Your task to perform on an android device: Open the Whisk App, Go to the Search Icon, Search for the Pasta Recipe, View the Recipe for PASTA DEL PECOTE. 
Image 0: 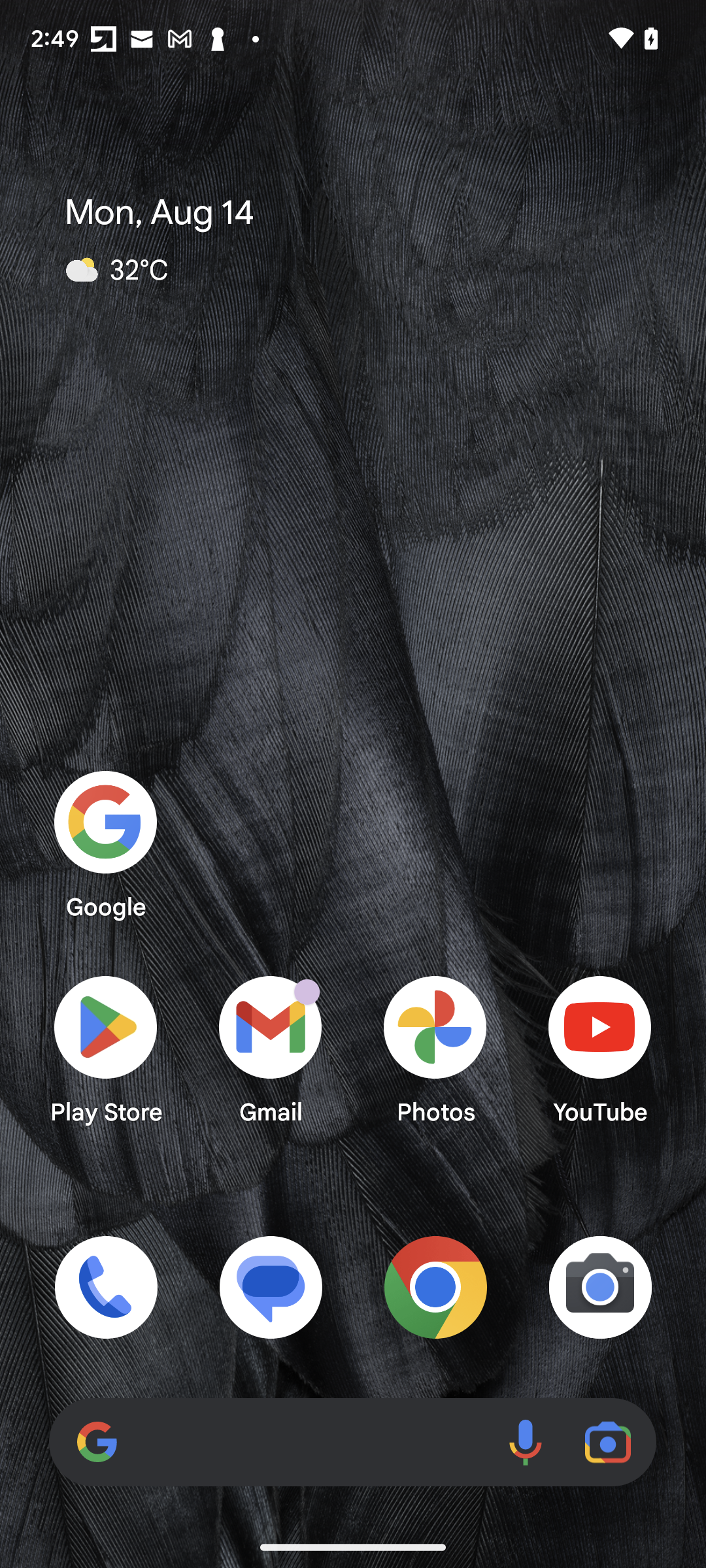
Open the Whisk App
Step 0: open app "Whisk"
Image 1: 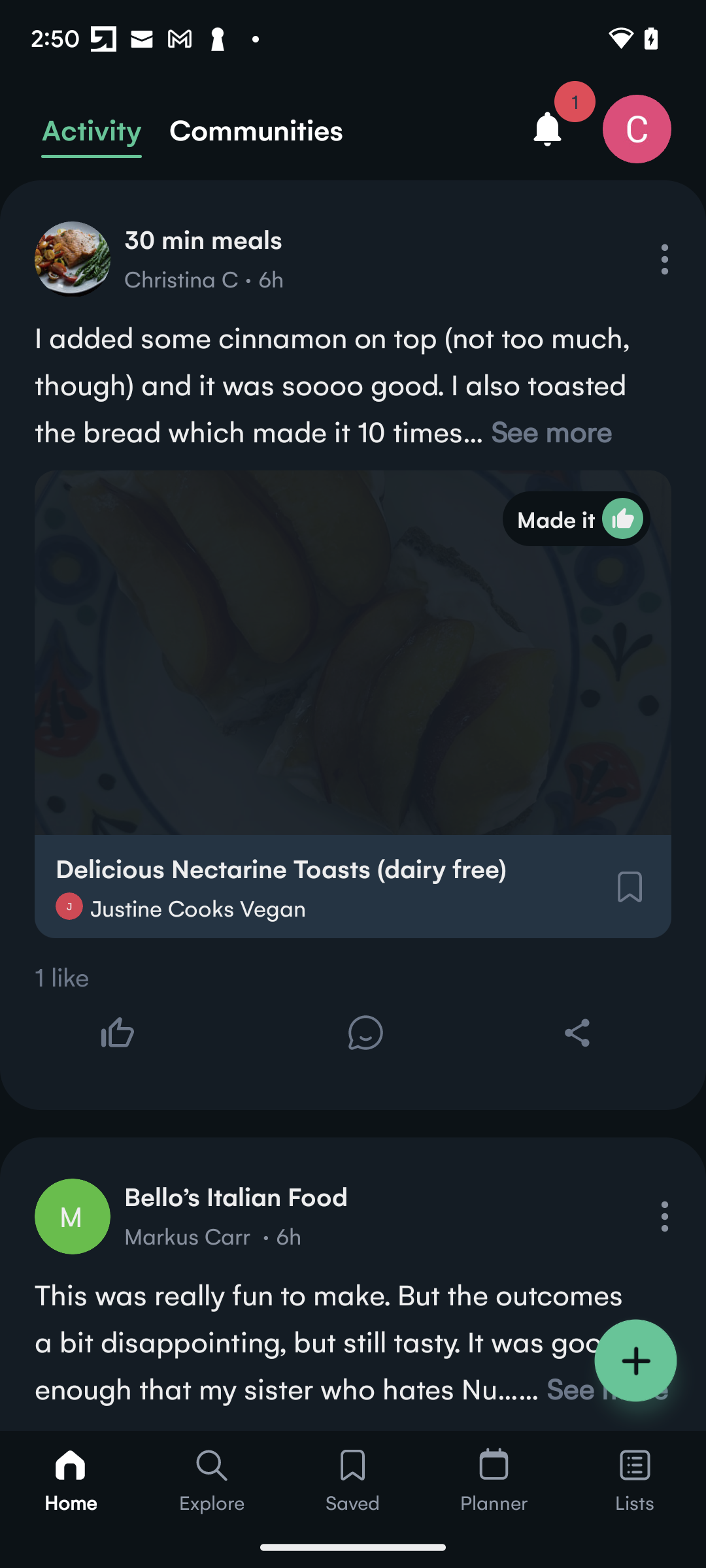
Click on the Search Icon 
Step 1: click (212, 1478)
Image 2: 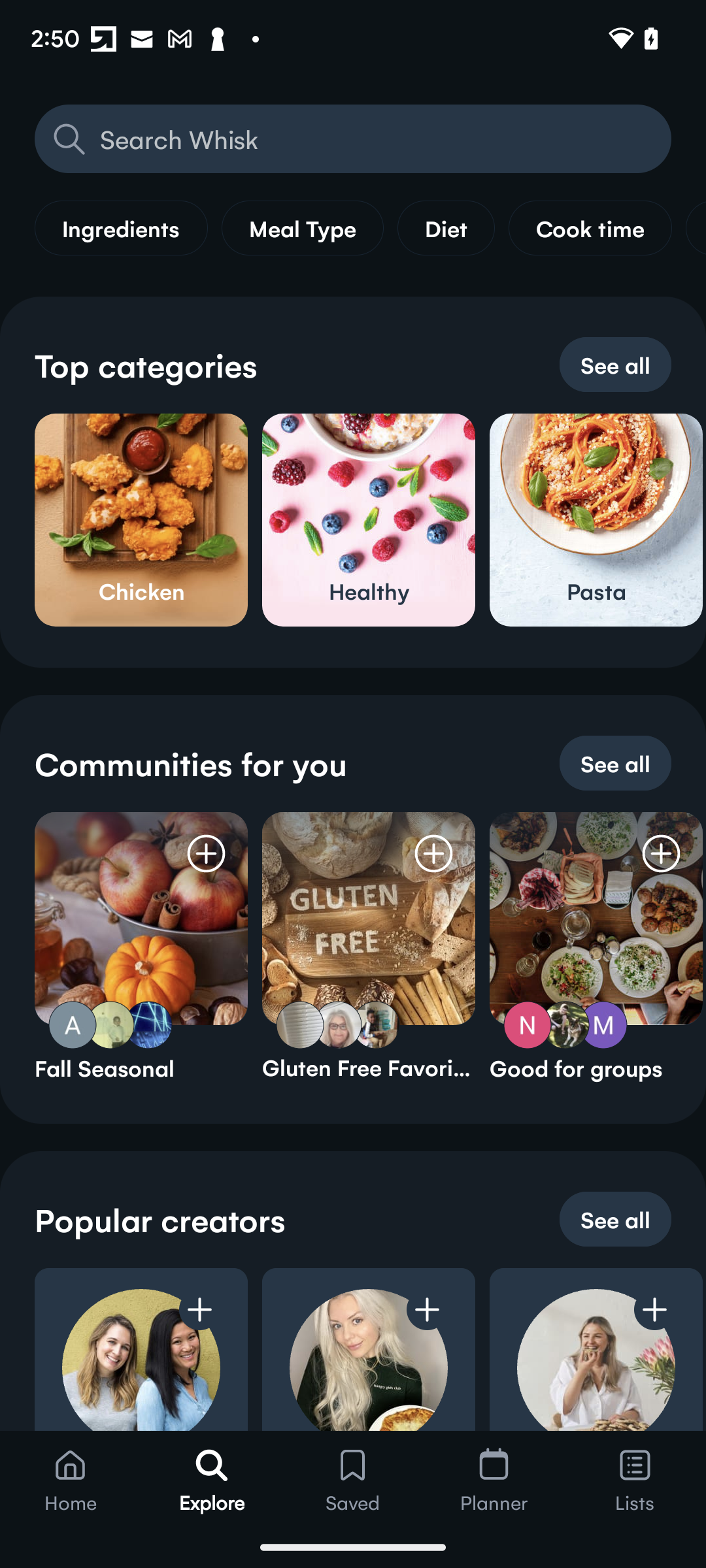
Click on the Search Bar 
Step 2: click (353, 139)
Image 3: 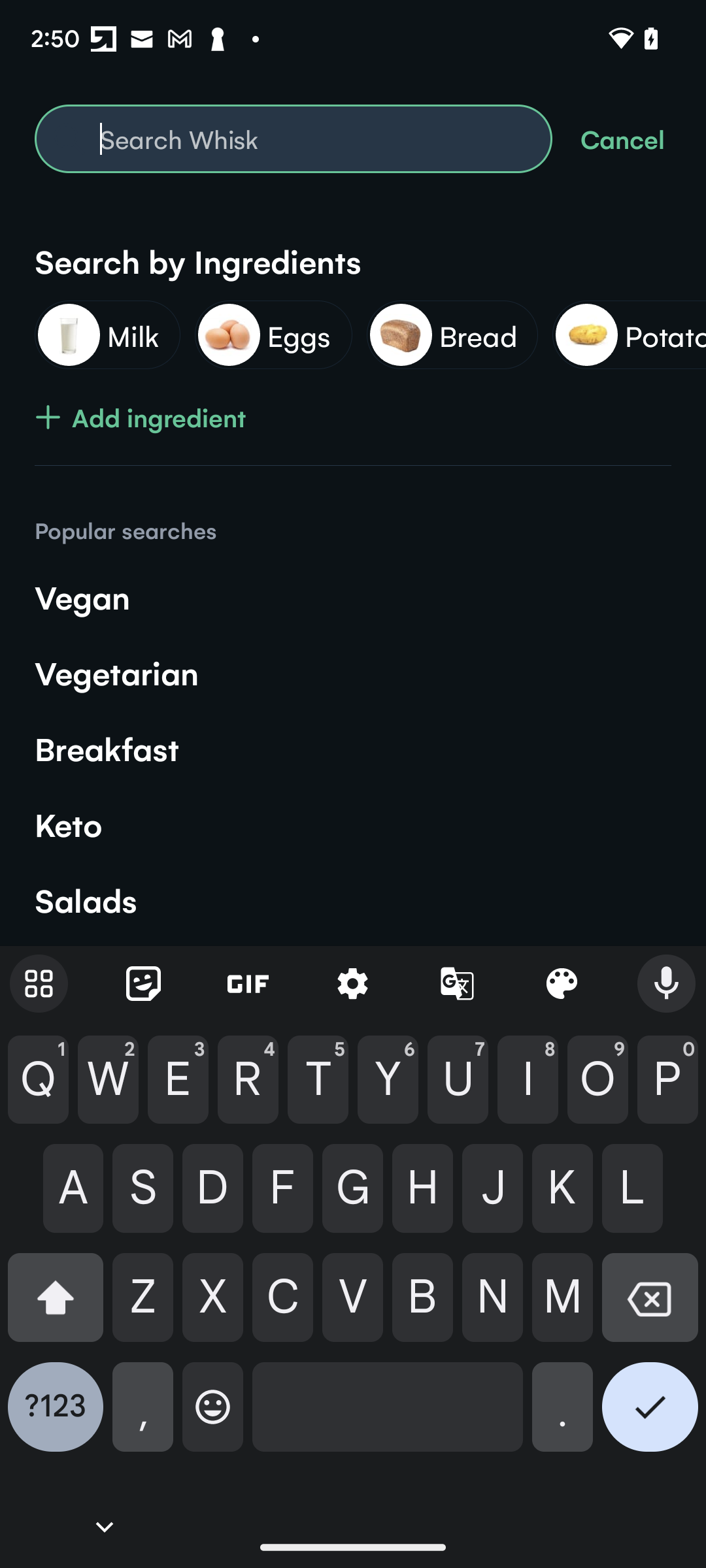
Search for the Pasta 
Step 3: type "Pasta "
Image 4: 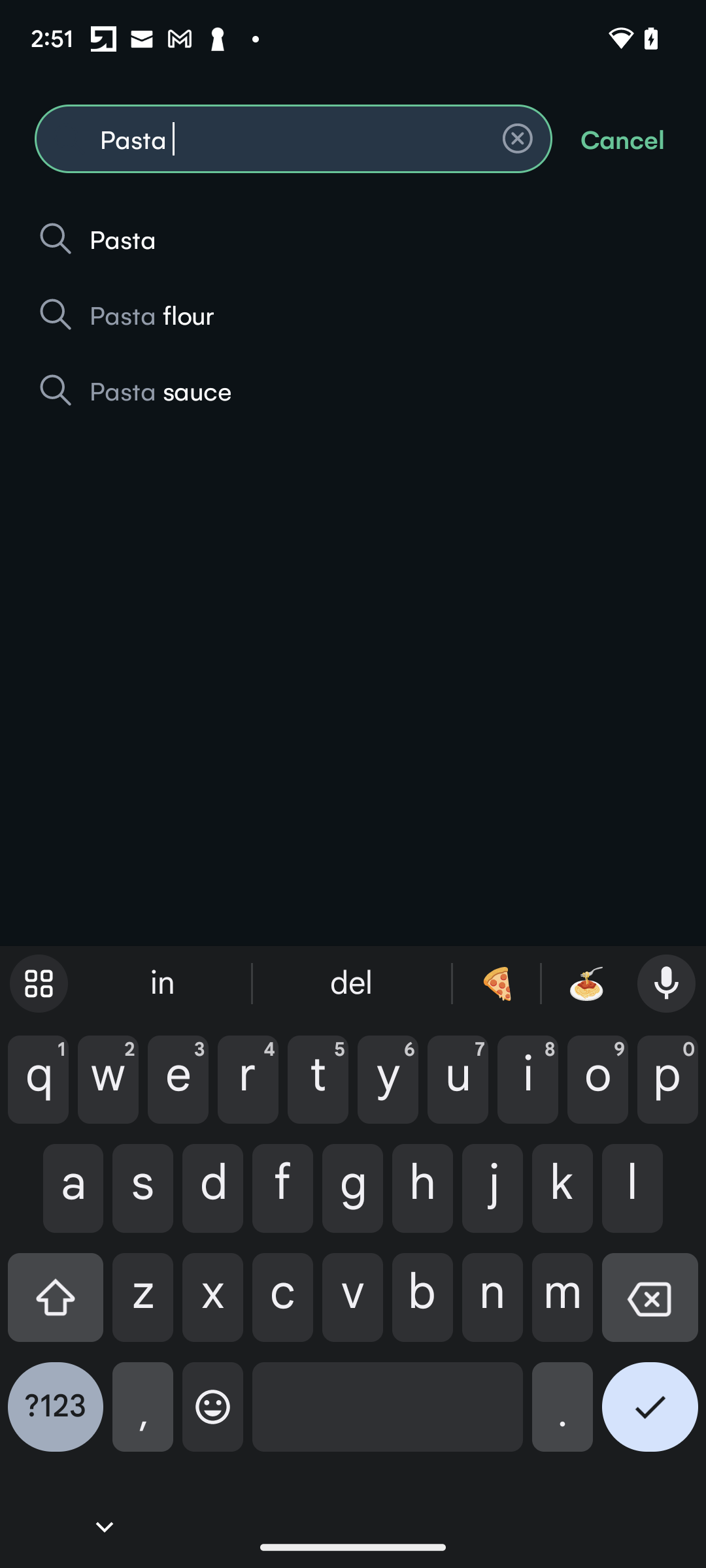
Click on the Check-mark Icon 
Step 4: click (650, 1417)
Image 6: 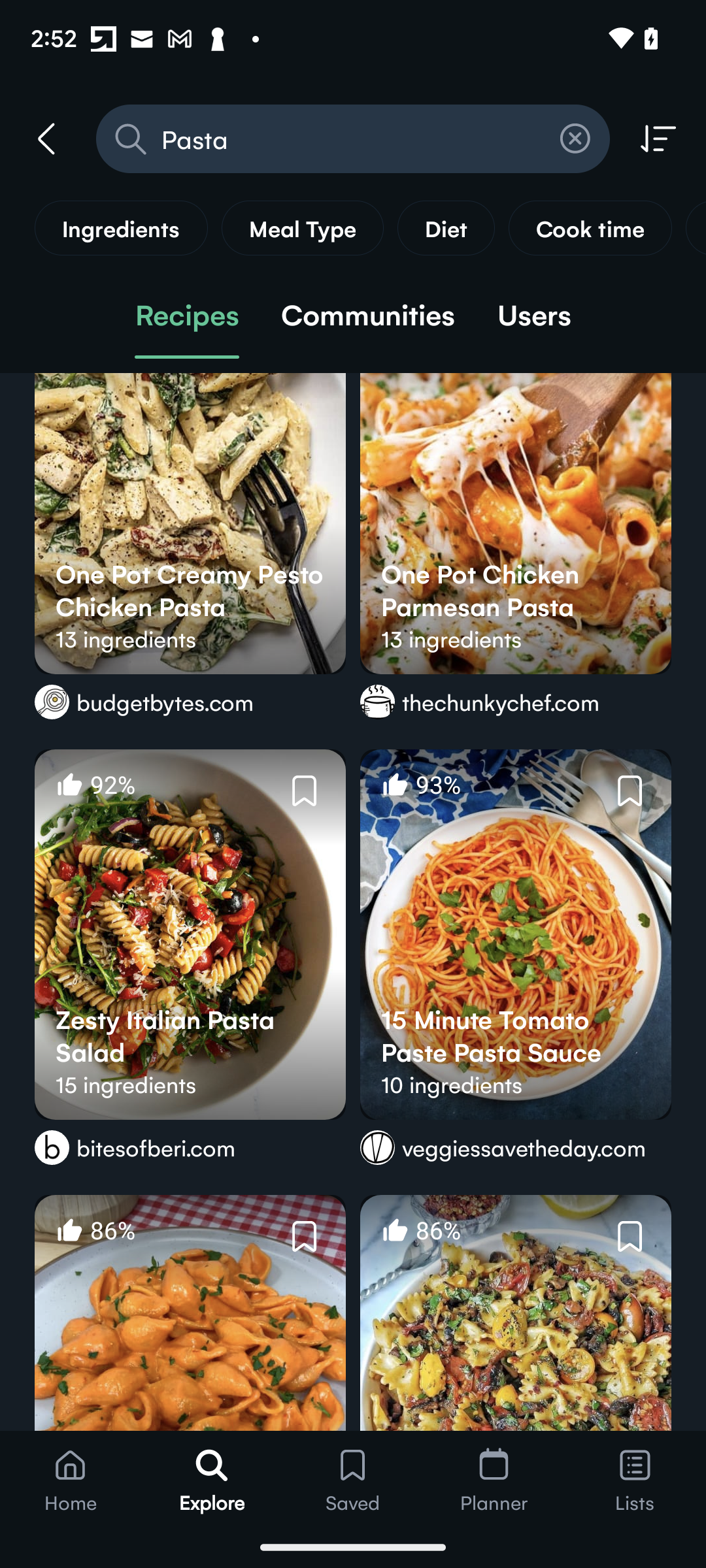
Swipe up to see the  PASTA DEL PECOTE
Step 6: scroll down
Image 7: 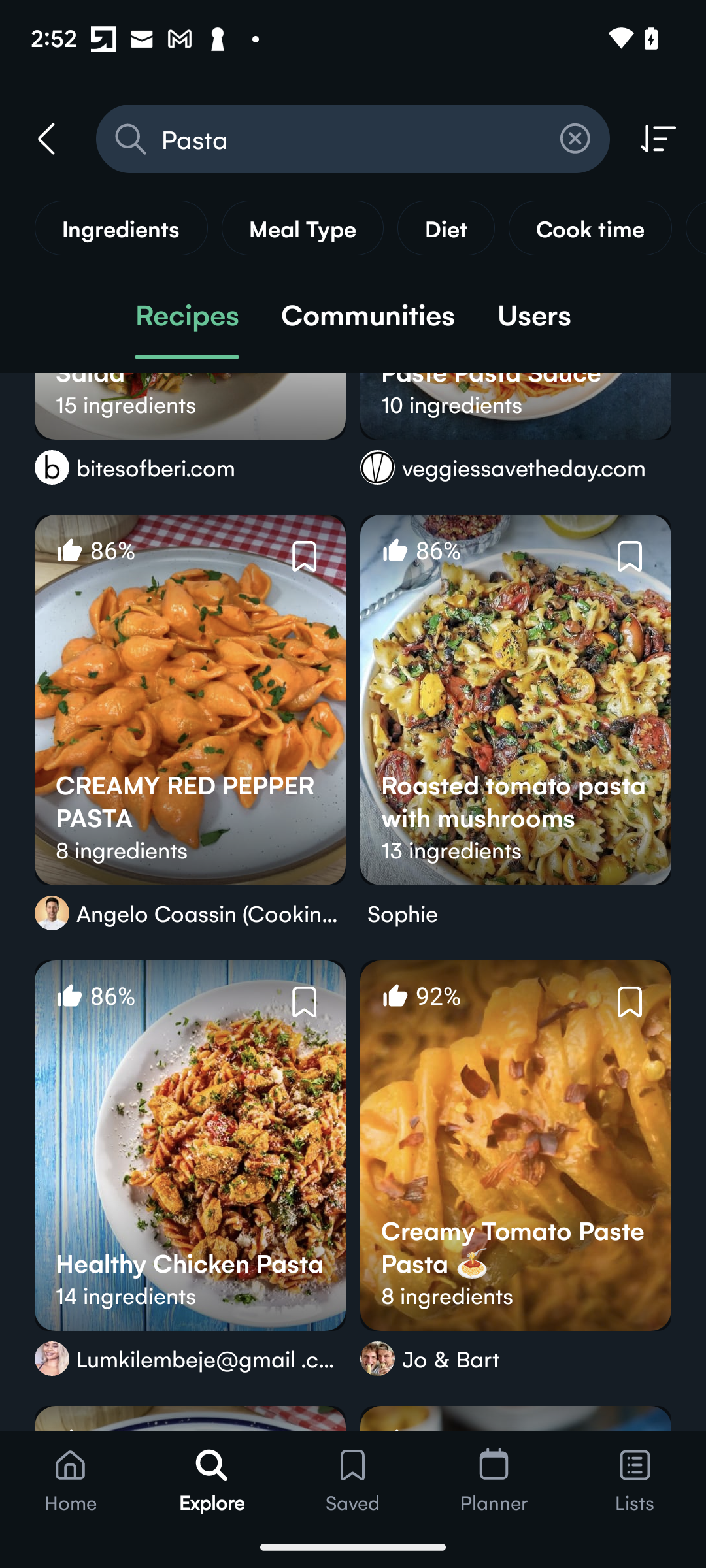
Swipe up to see the  PASTA DEL PECOTE
Step 7: scroll down
Image 8: 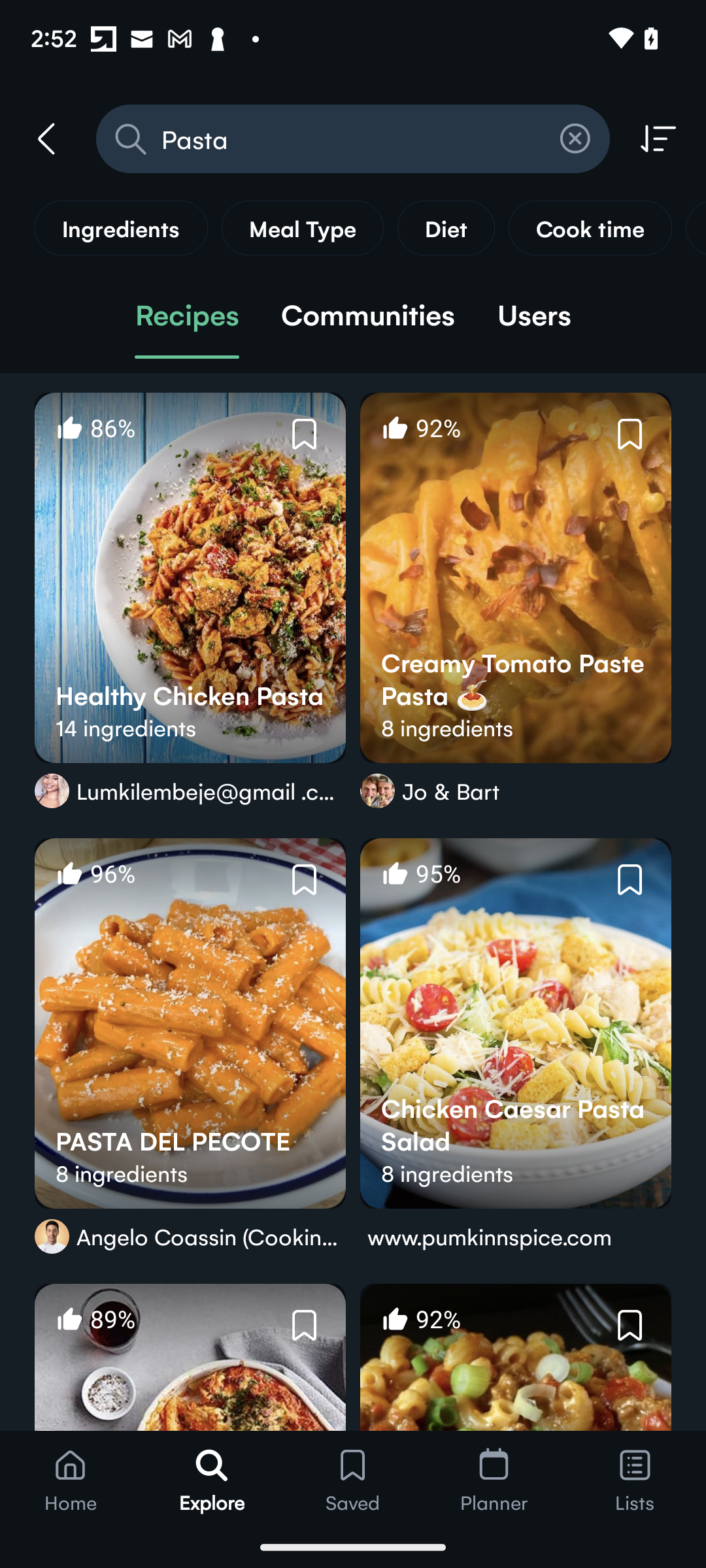
Click on the  PASTA DEL PECOTE Recipe 
Step 8: click (197, 1047)
Image 9: 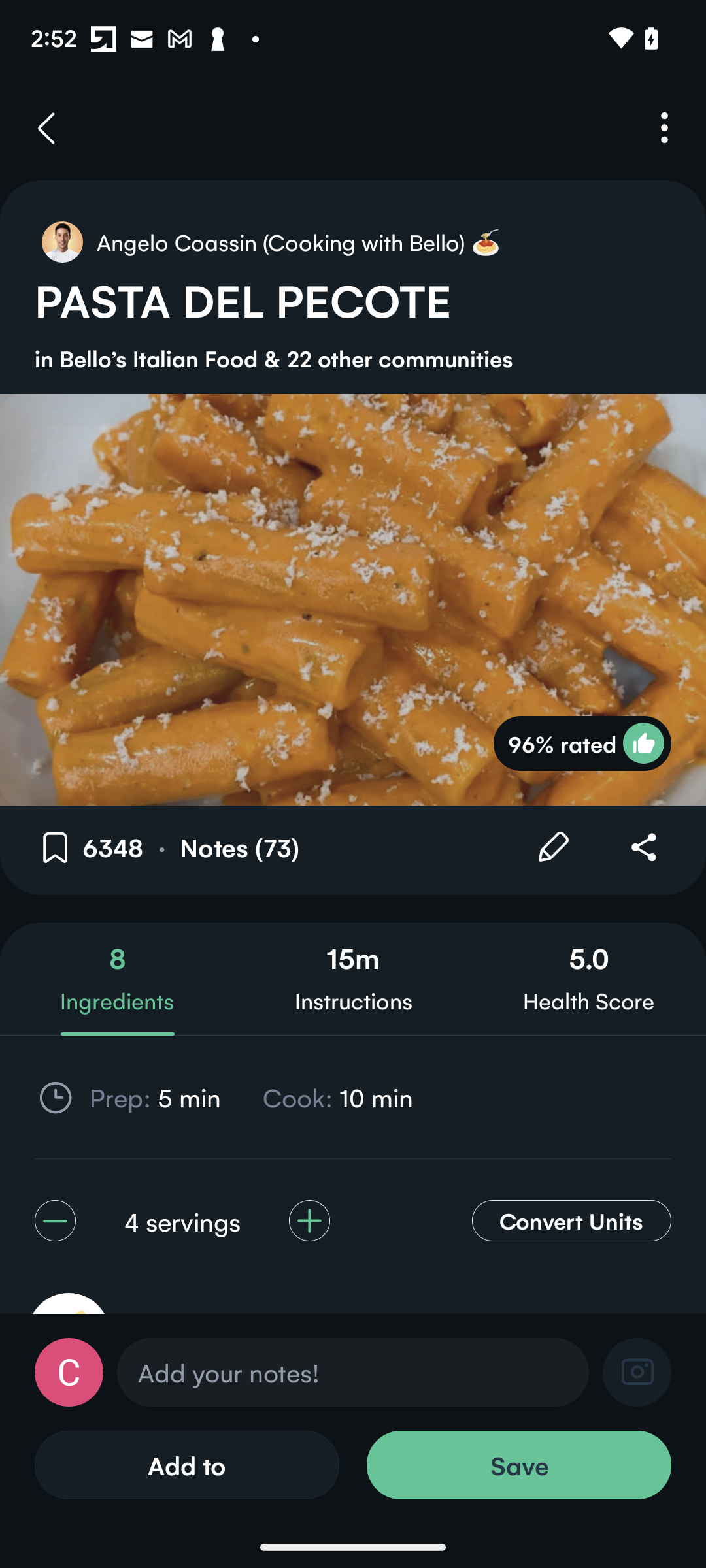
Swipe up to see the details of the Recipes 
Step 9: scroll down
Image 10: 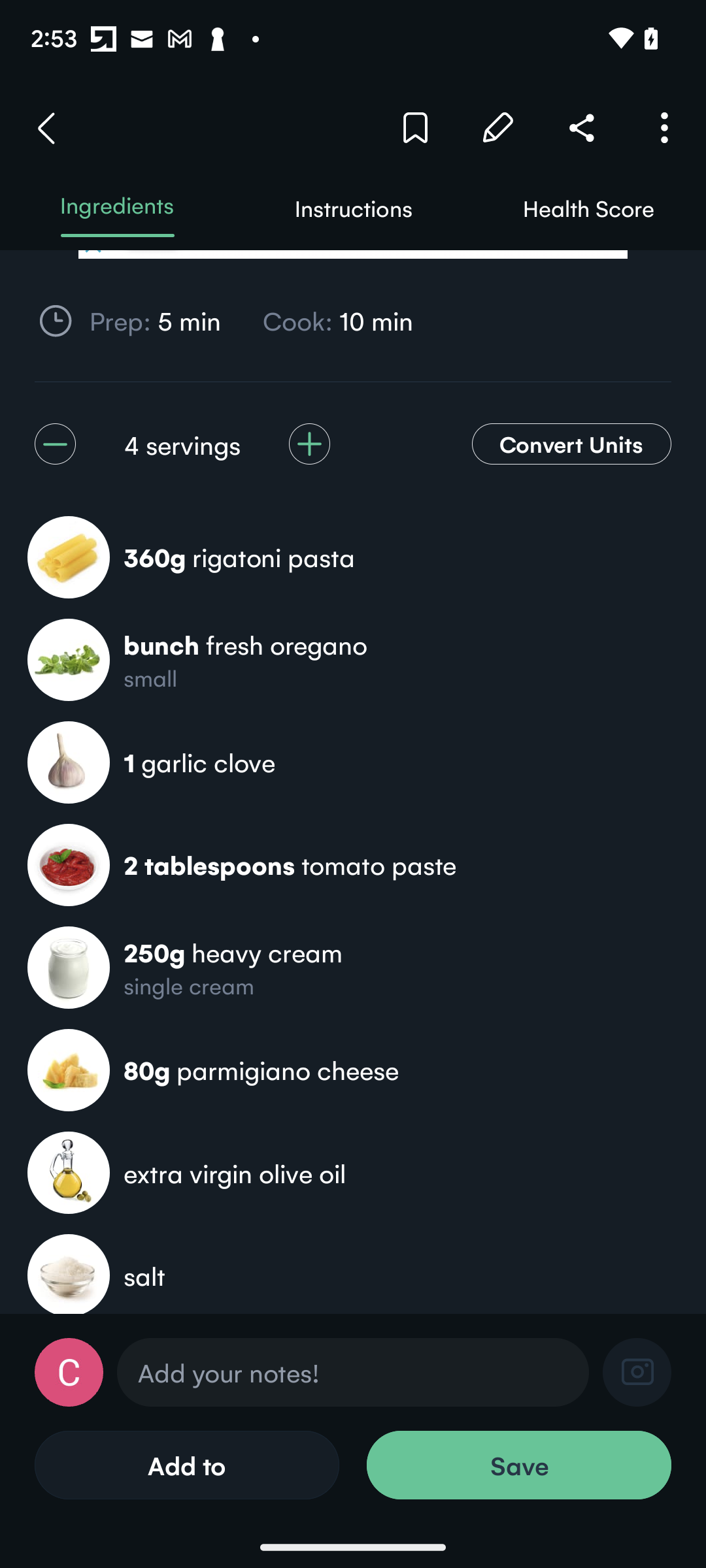
Swipe up to see the details of the Recipes 
Step 10: scroll down